Your task to perform on an android device: I would like to use the My Warehouse app to look for door locks in the Hareware Fittings category since I need to replace the Door locks
Image 0: 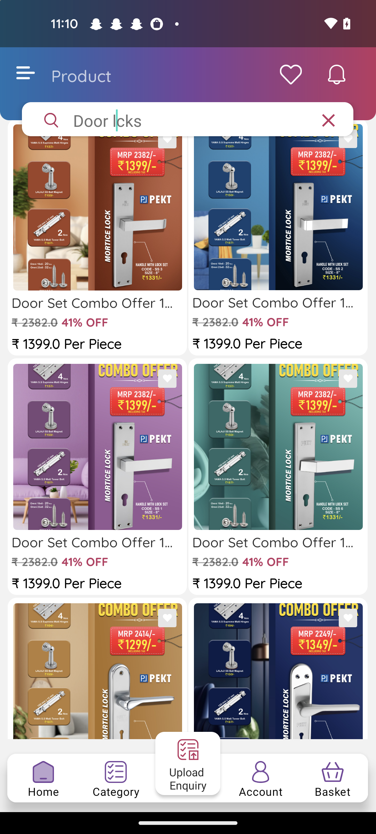
Go to the category  section 
Step 0: click (97, 780)
Image 1: 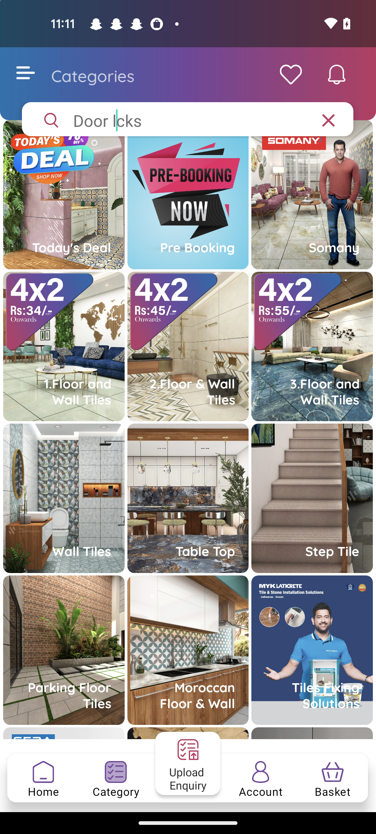
Go to the category  section 
Step 1: wait
Image 2: 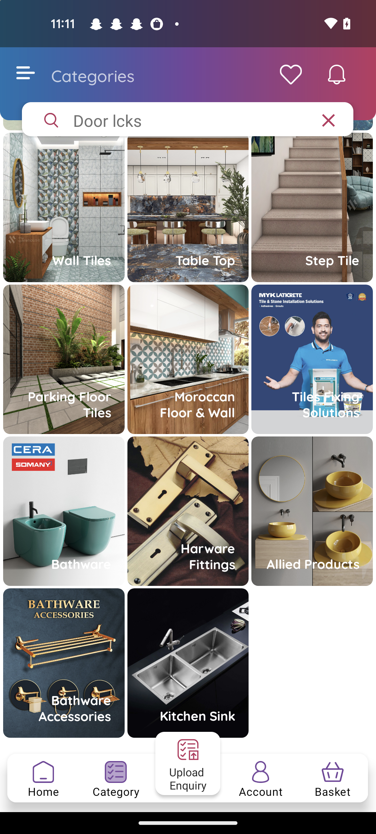
Click on the Hareware Fittings category
Step 2: click (188, 511)